Your task to perform on an android device: I'd like to read the product reviews so that I can make an informed decision.
Image 0: 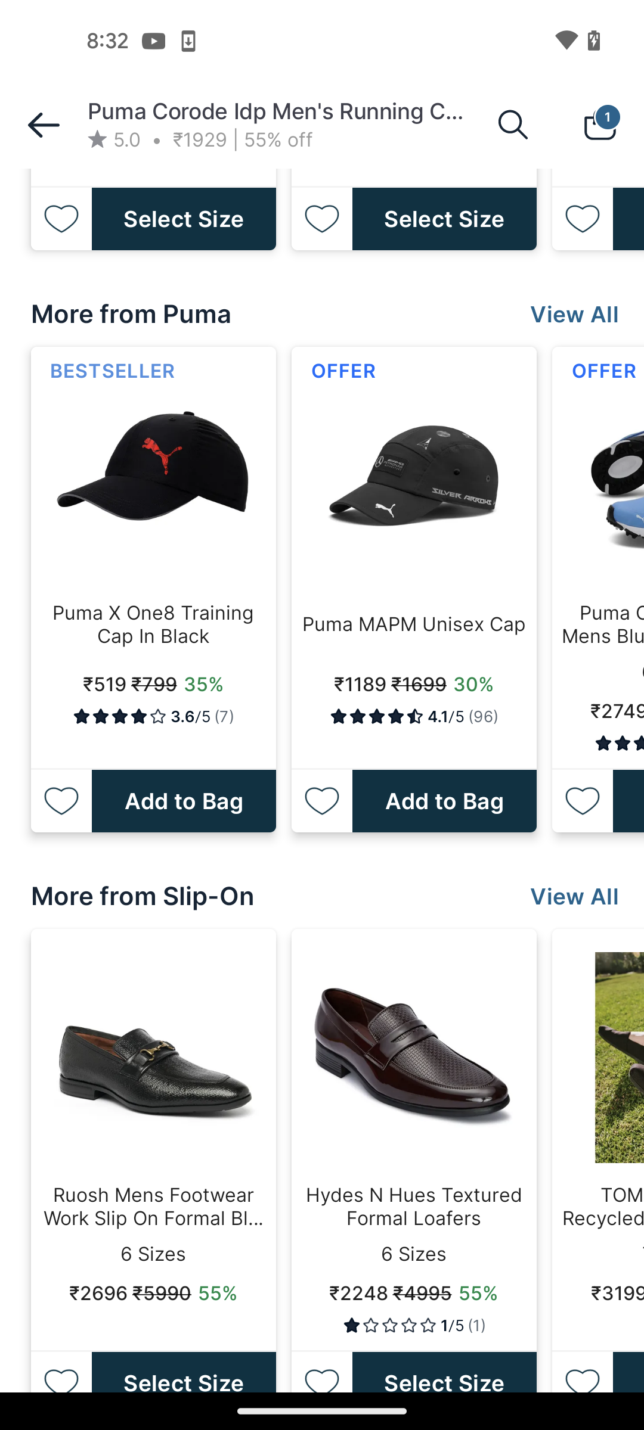
scroll up
Step 0: scroll up
Image 1: 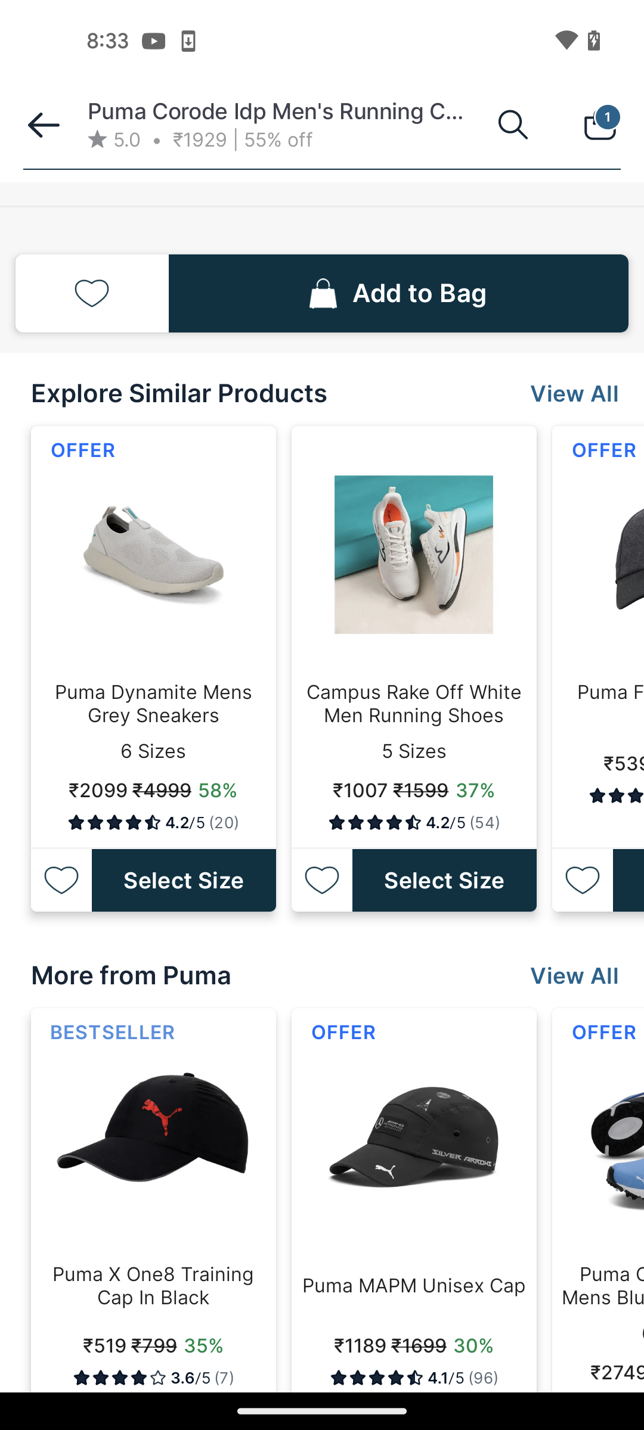
scroll up
Step 1: scroll up